Your task to perform on an android device: I will set the grocery reminder to repeat.
Image 0: 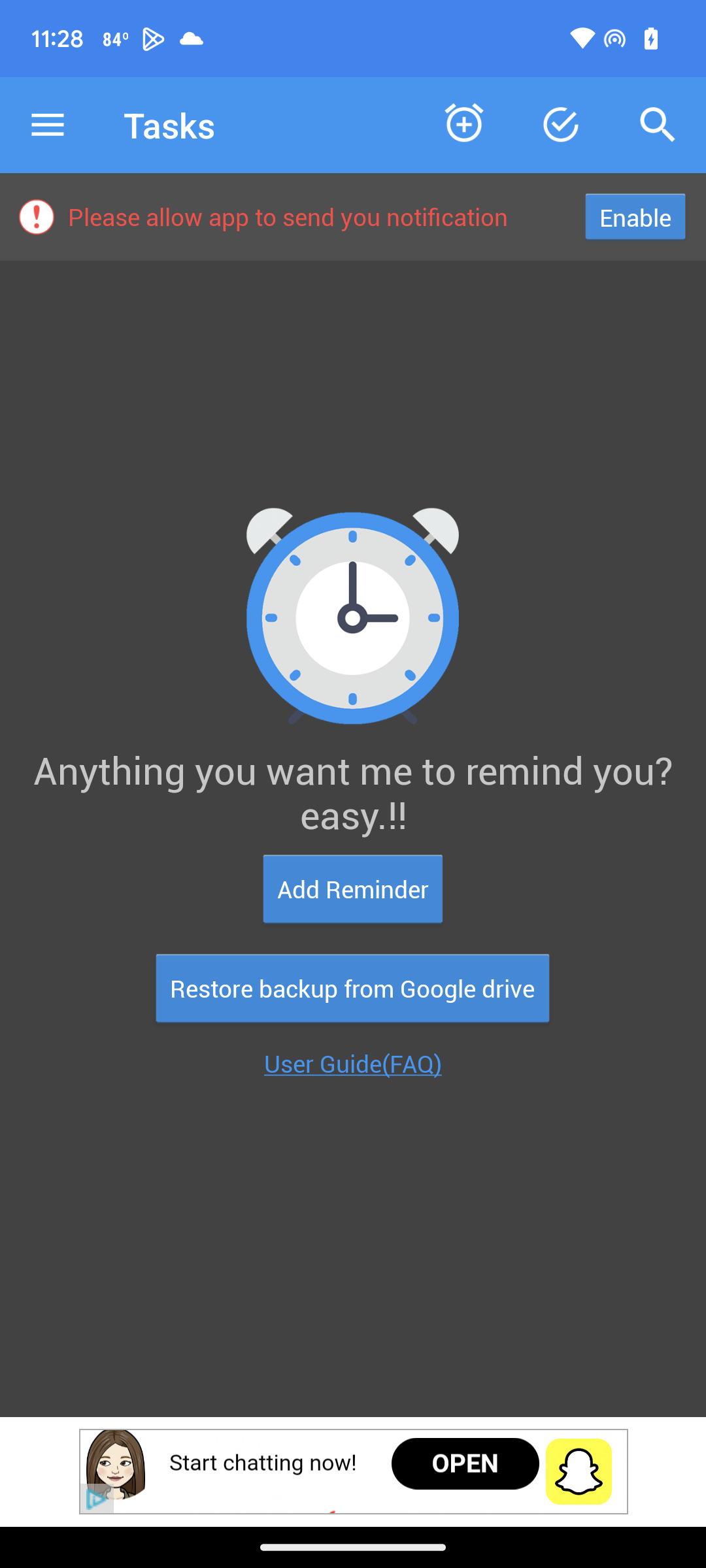
Click on Add reminder.
Step 0: click (353, 889)
Image 2: 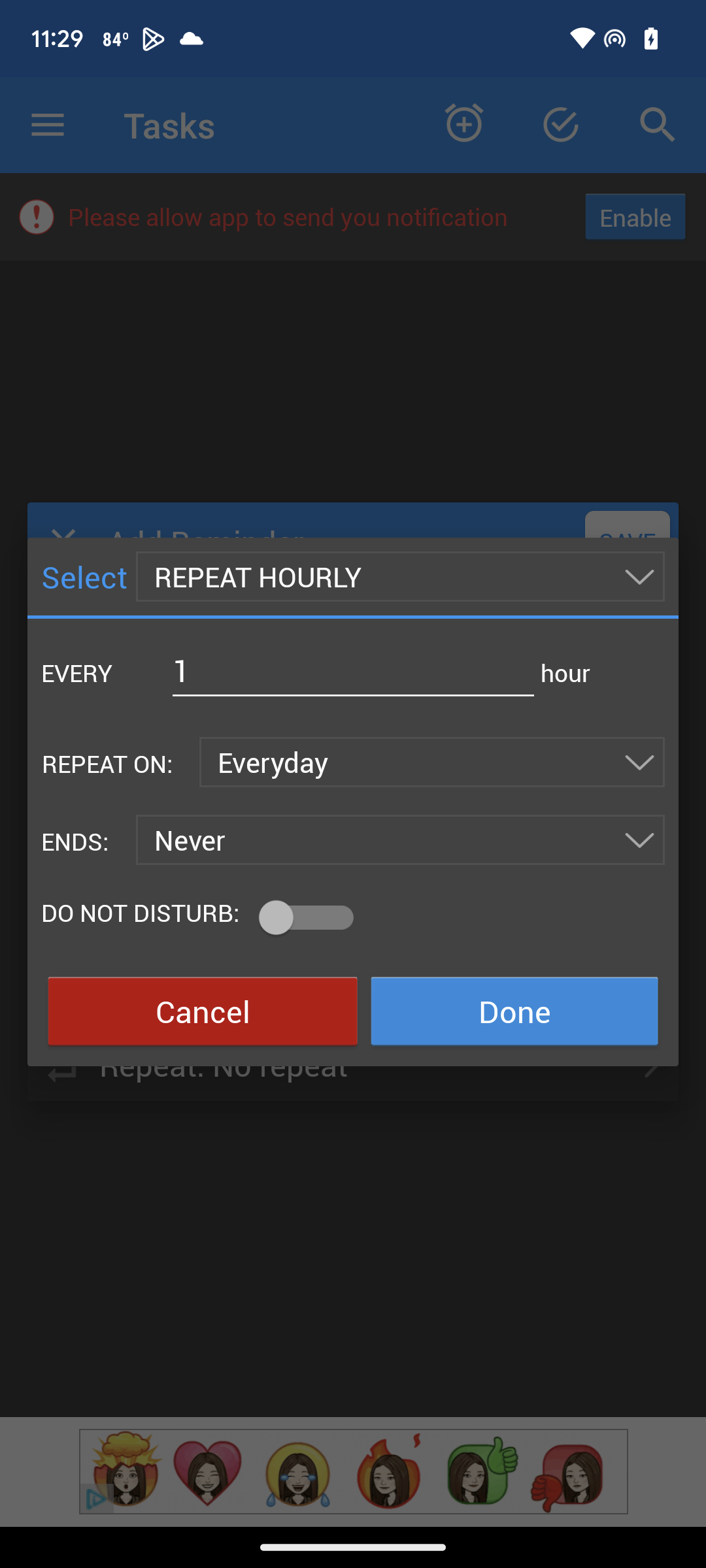
Click on Done.
Step 2: click (514, 1011)